Your task to perform on an android device: Save the presentation as SOLAR ENERGY in the OfficeSuite app.
Image 0: 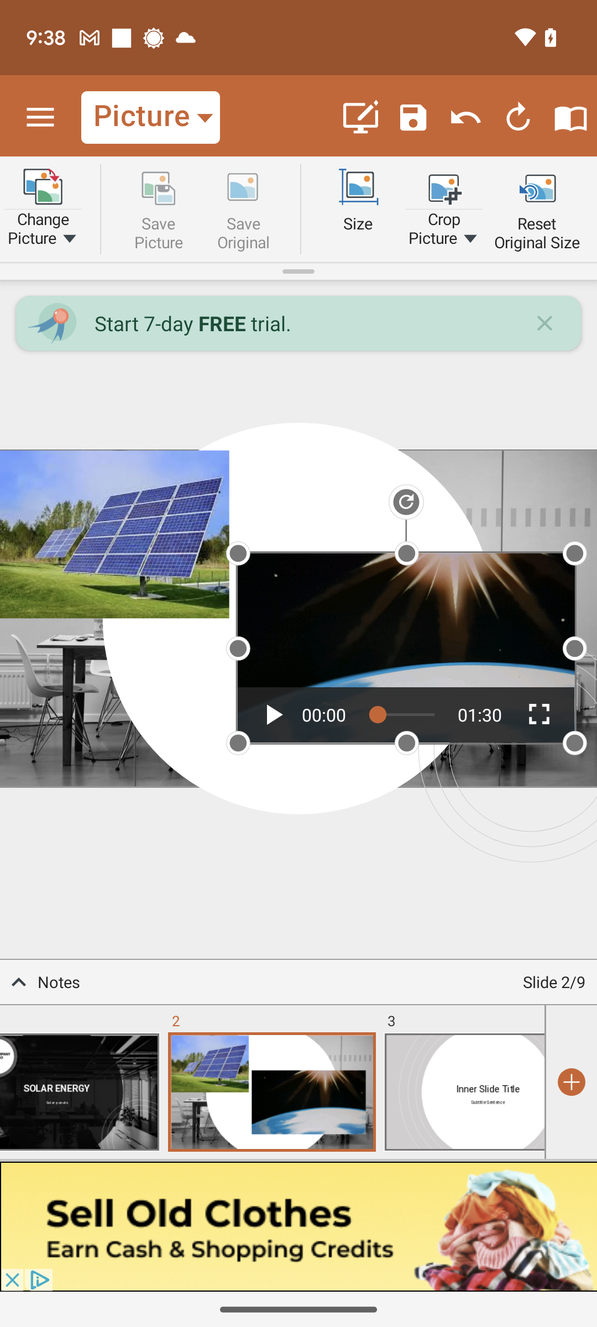
Click on the Menu drop down.
Step 0: click (136, 118)
Image 1: 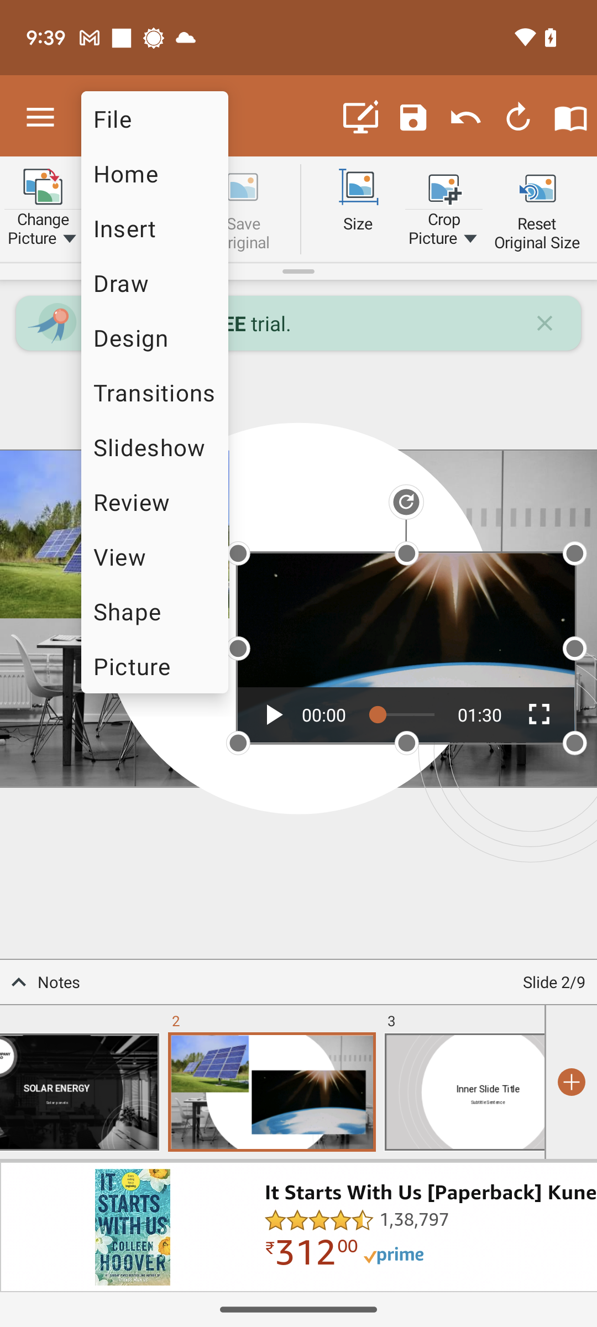
Click on the File Menu.
Step 1: click (154, 114)
Image 2: 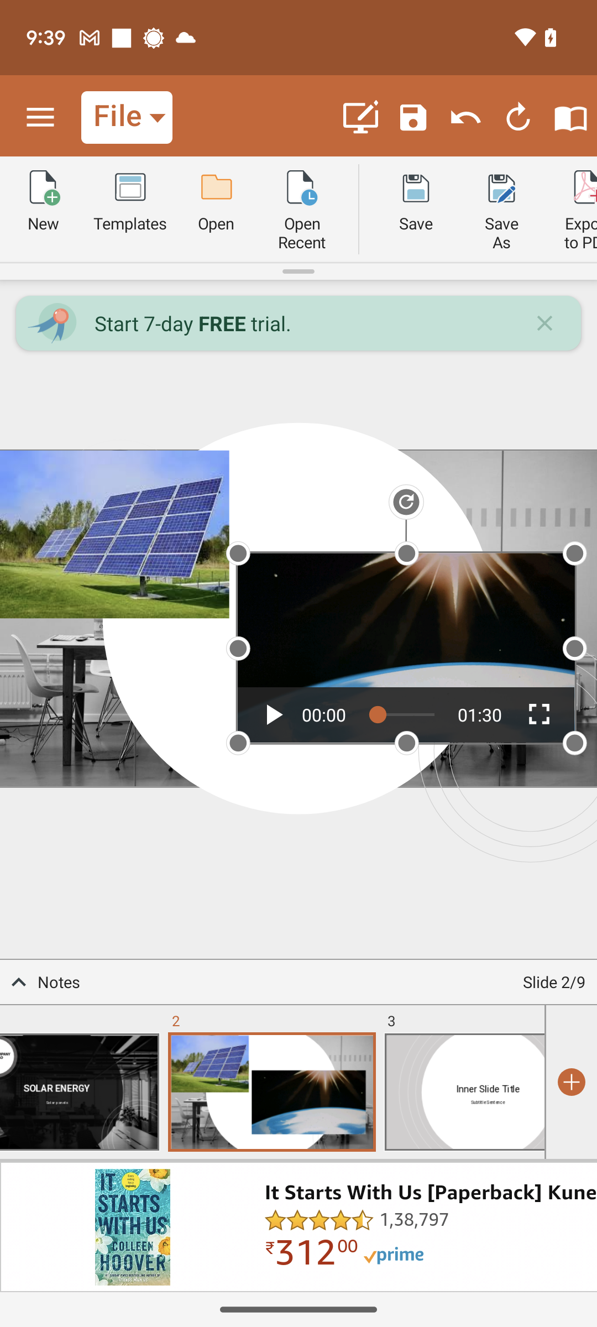
Click on the Save icon at the top of the screen.
Step 2: click (415, 200)
Image 3: 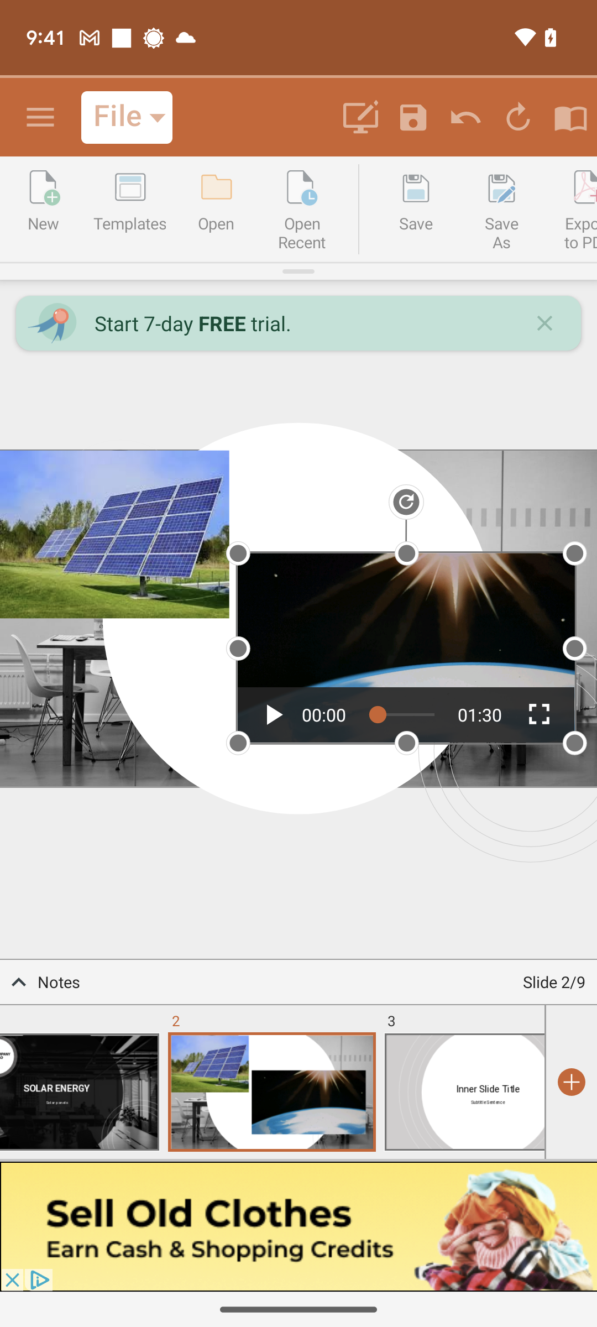
Click on the Save icon at the top of the screen.
Step 3: wait